Your task to perform on an android device: I want to know the care tips for this plant because I don't know how to take care of it, so get the plant care tips for Traveler's Palm plant from the Plantln app.
Image 0: 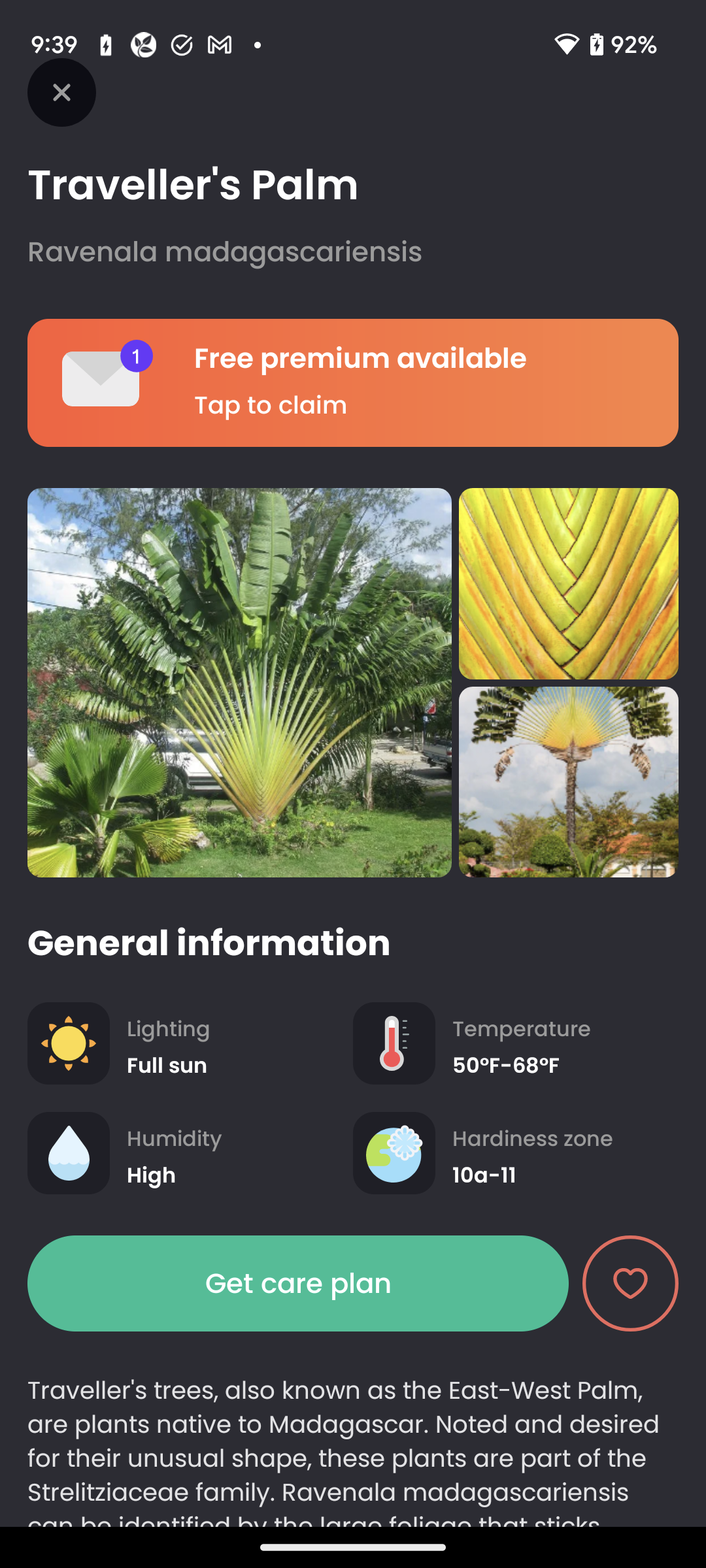
Click on the Get care plan button to get care tips for this plant.
Step 0: click (298, 1283)
Image 1: 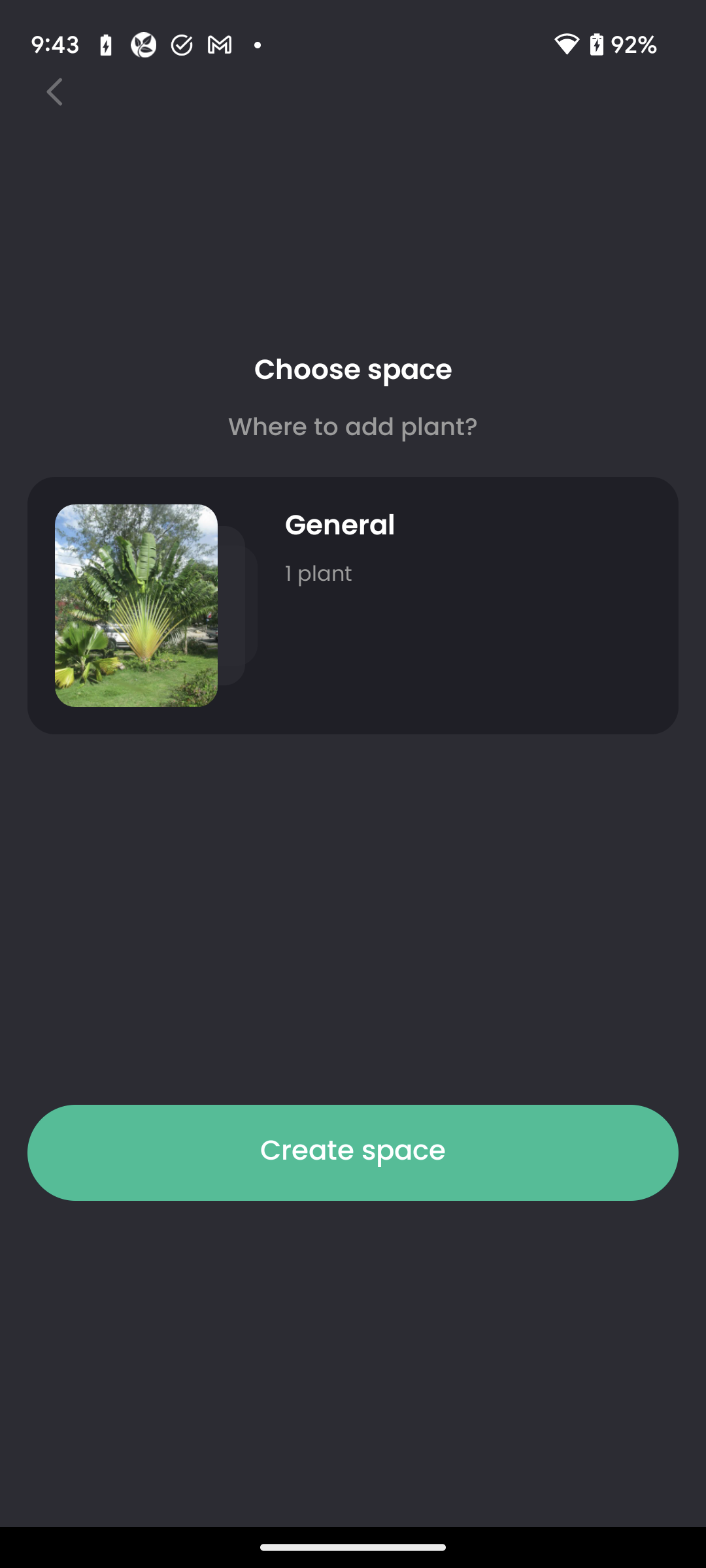
Click on the General to select the space.
Step 1: click (353, 605)
Image 2: 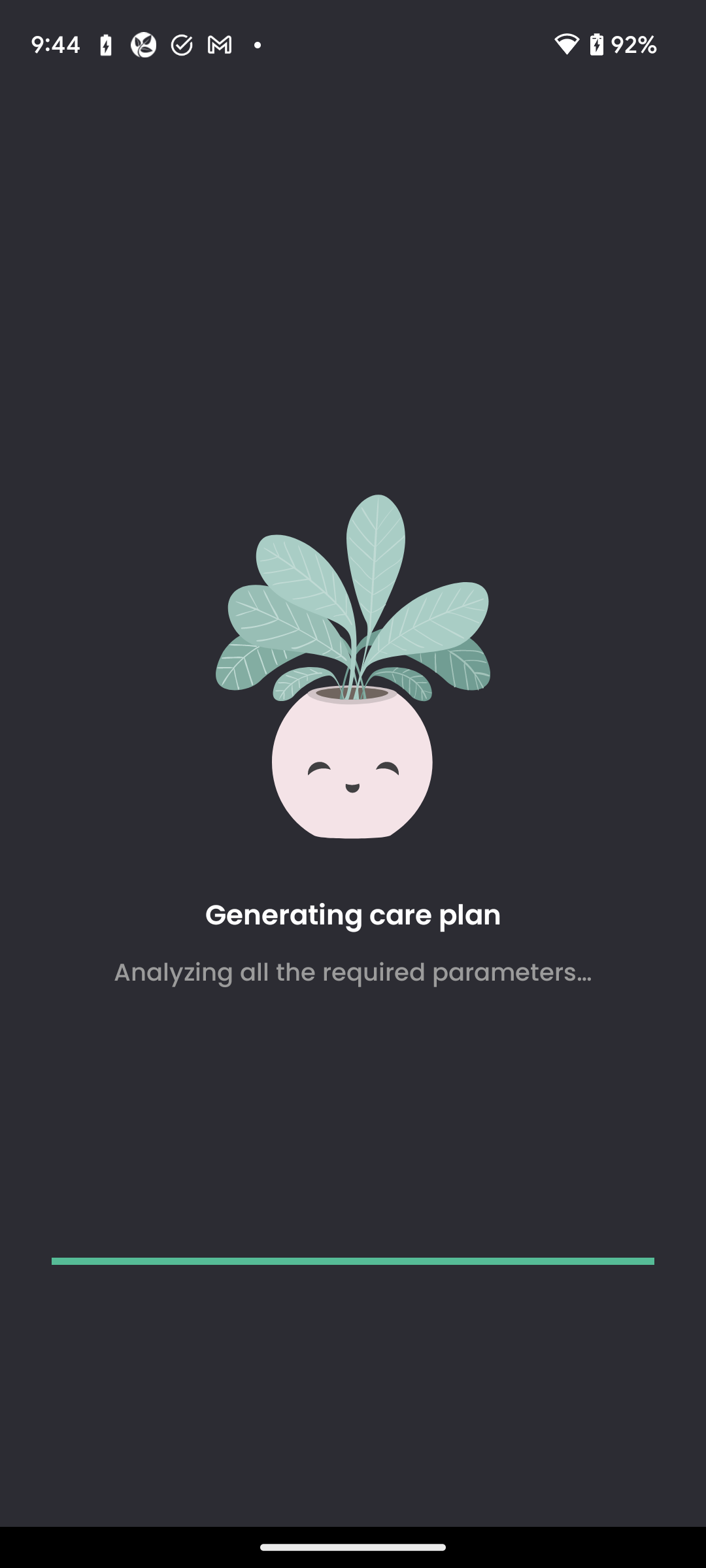
Click on the General to select the space.
Step 2: wait
Image 3: 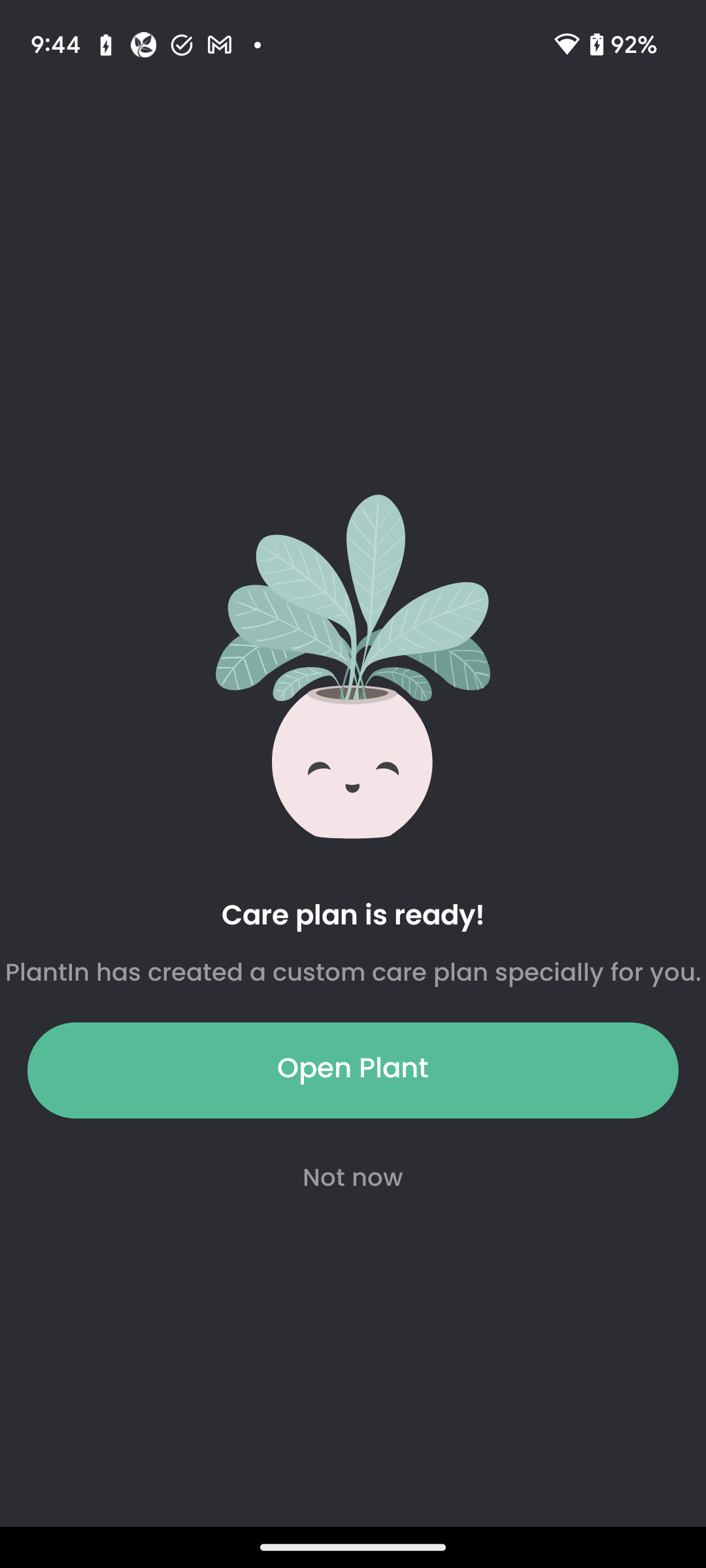
Click on the Open Plant button to view the care tips of this plant.
Step 3: click (353, 1070)
Image 4: 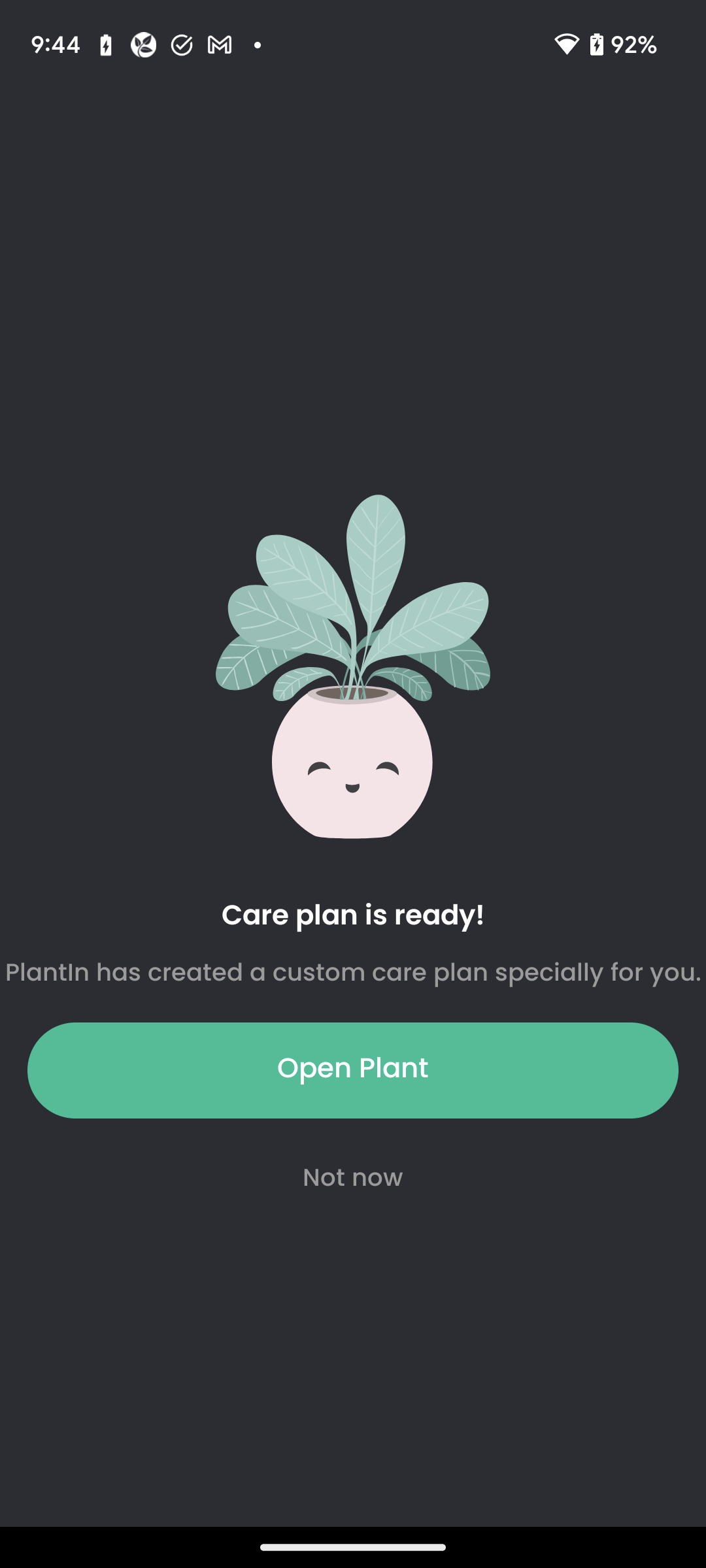
Click on the Open Plant button to view the care tips of this plant.
Step 4: wait